Your task to perform on an android device: Go to Google Maps and find directions to Larchmont Manor Park & Beach for this Saturday and save the address as "Escape de ville"
Image 0: 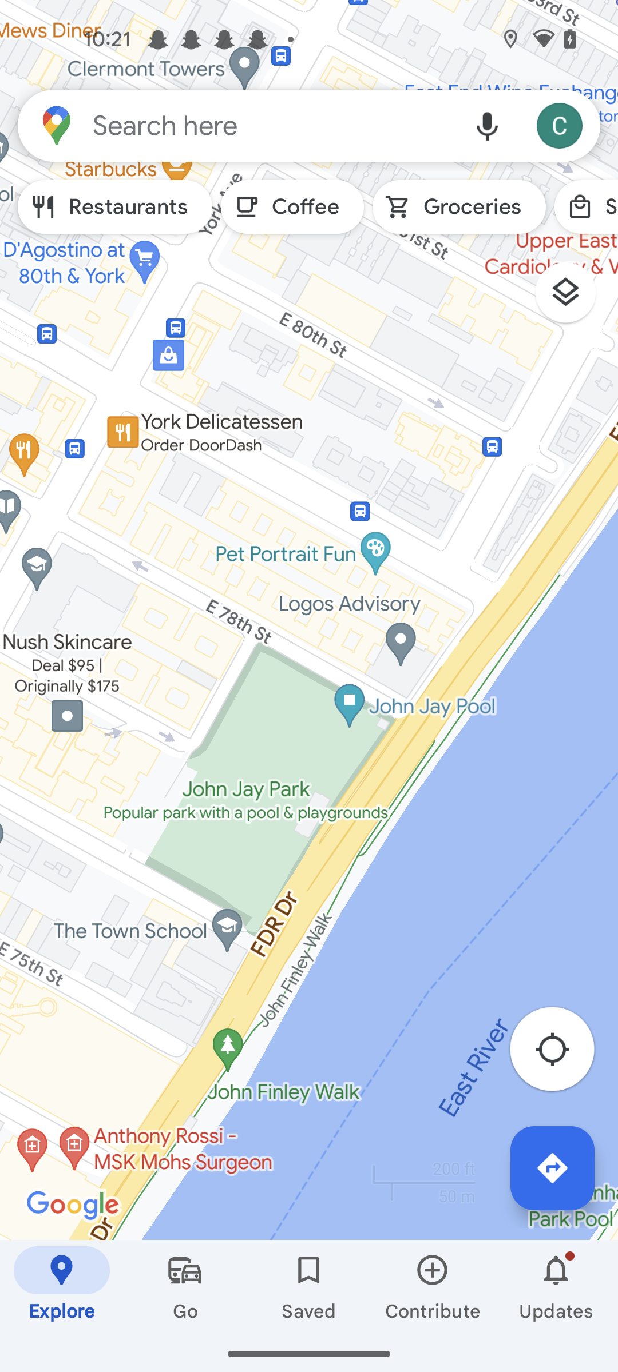
Click on the search bar at the top of the screen 
Step 0: click (272, 125)
Image 1: 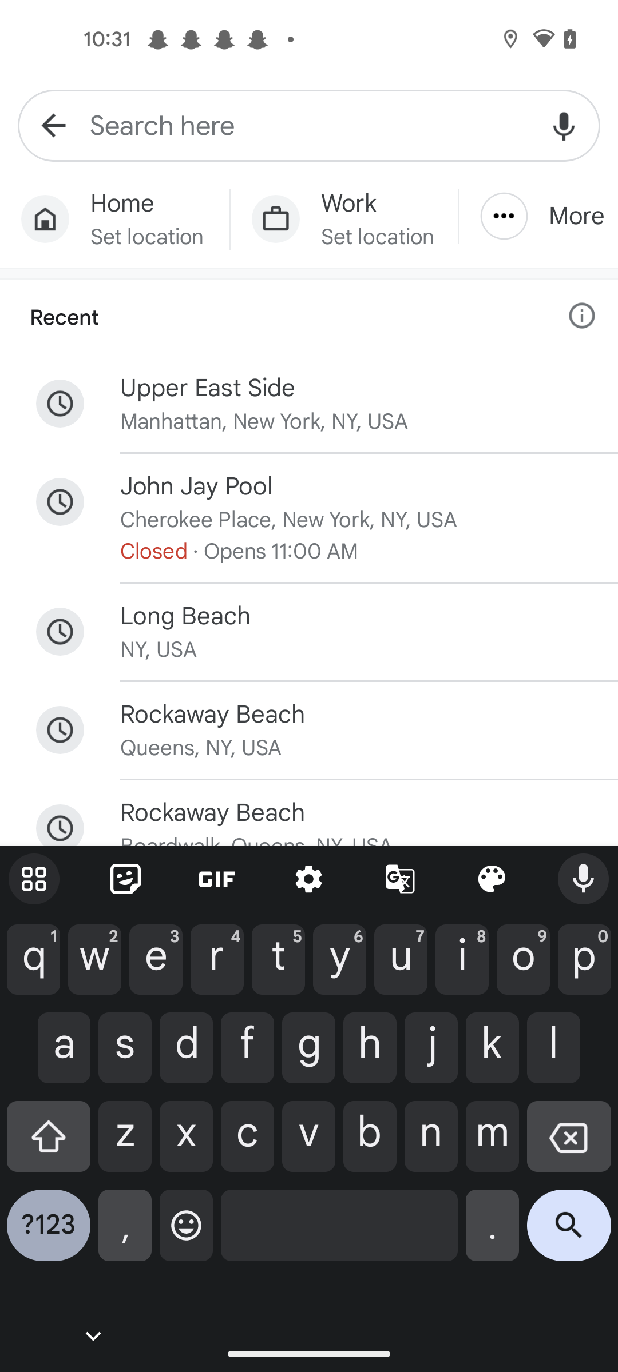
Enter a location as Larchmont Manor Park
Step 1: type "Larchmont Manor Park"
Image 2: 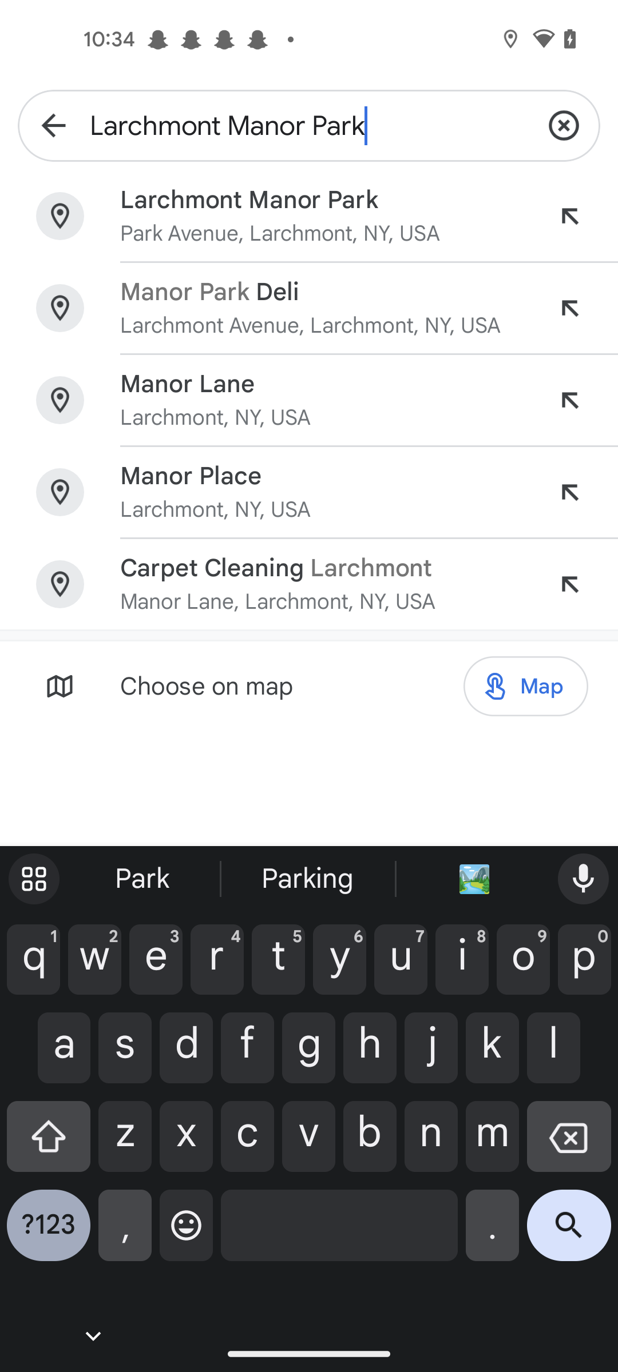
Click on the first result 
Step 2: click (324, 200)
Image 3: 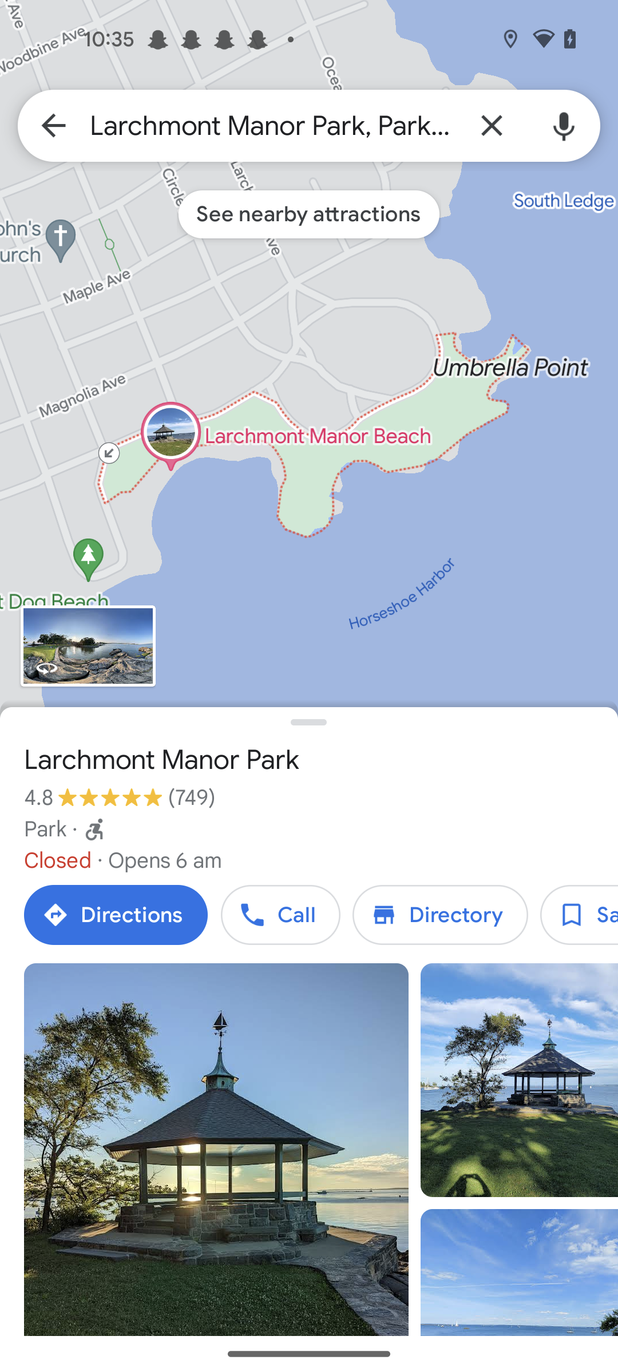
Click on the save icon 
Step 3: click (579, 915)
Image 4: 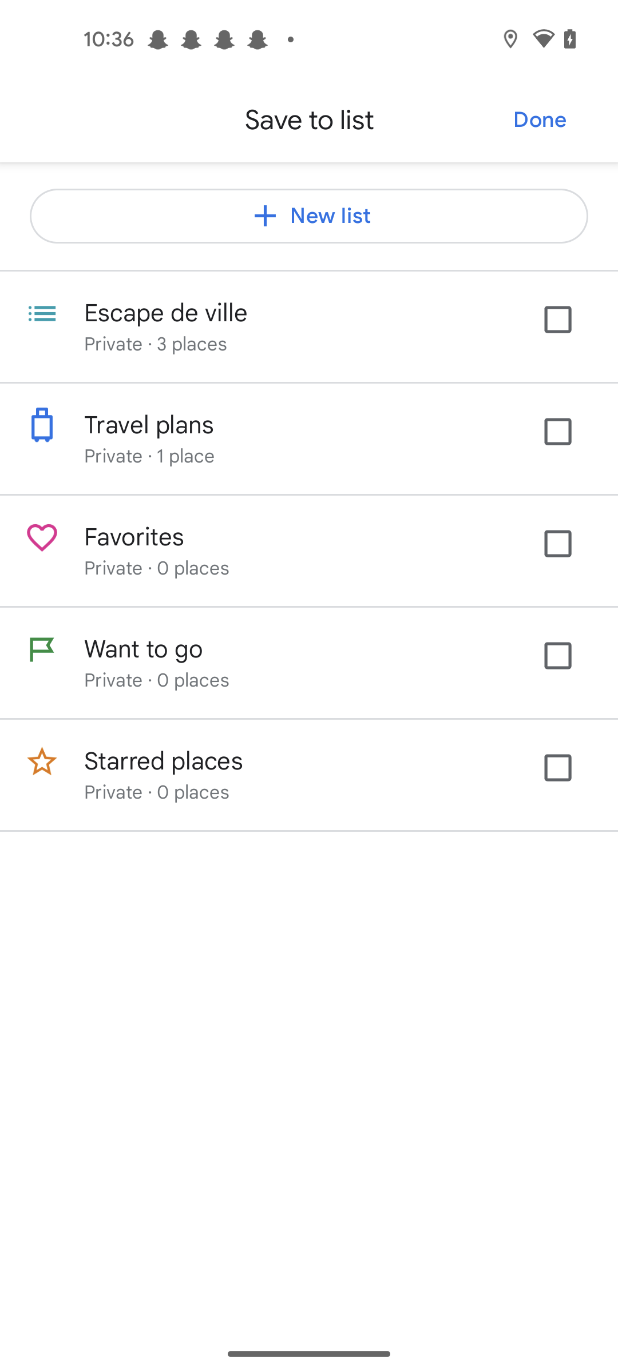
Click on the Escape de ville
Step 4: click (569, 332)
Image 5: 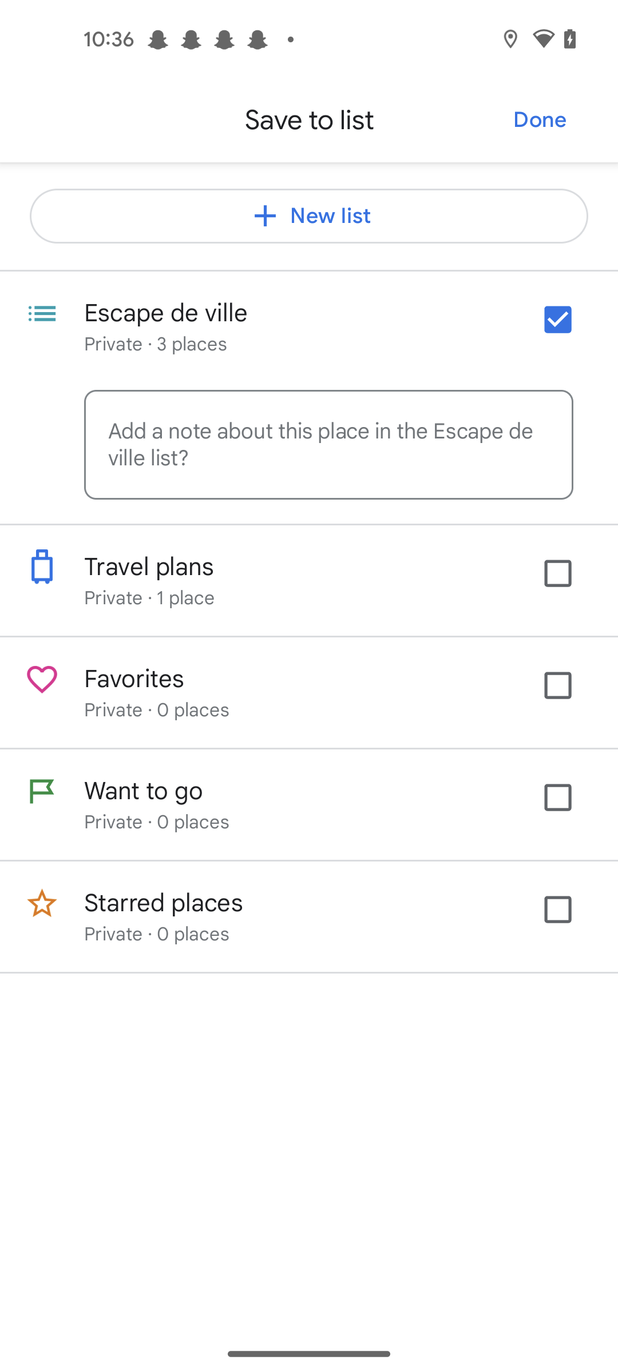
Click on the Done button of the screen 
Step 5: click (540, 120)
Image 6: 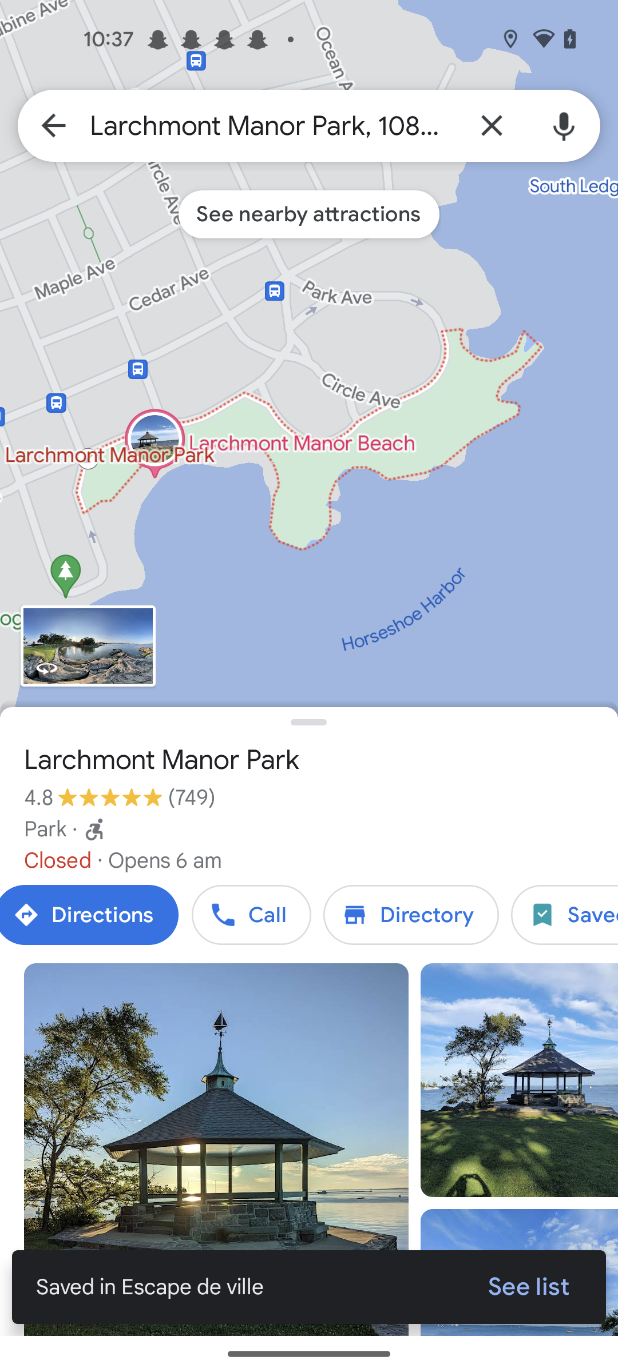
Click on the Directions tab
Step 6: click (89, 915)
Image 7: 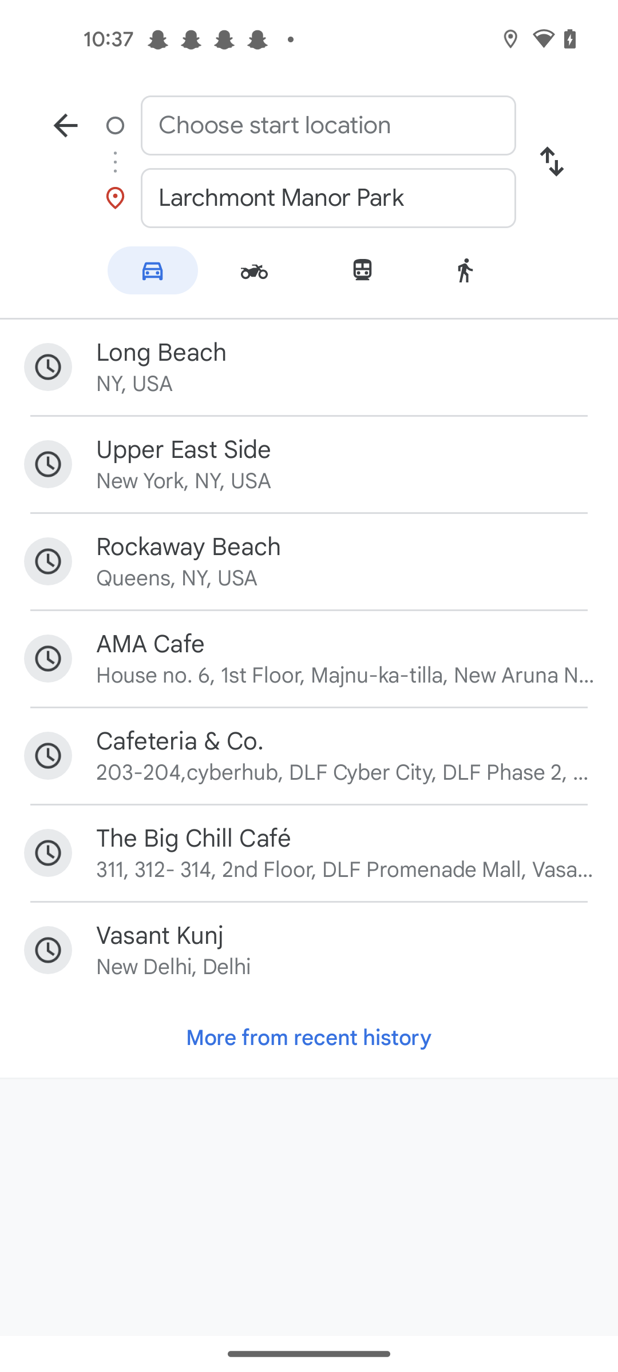
Click on the choose start location tab
Step 7: click (328, 125)
Image 8: 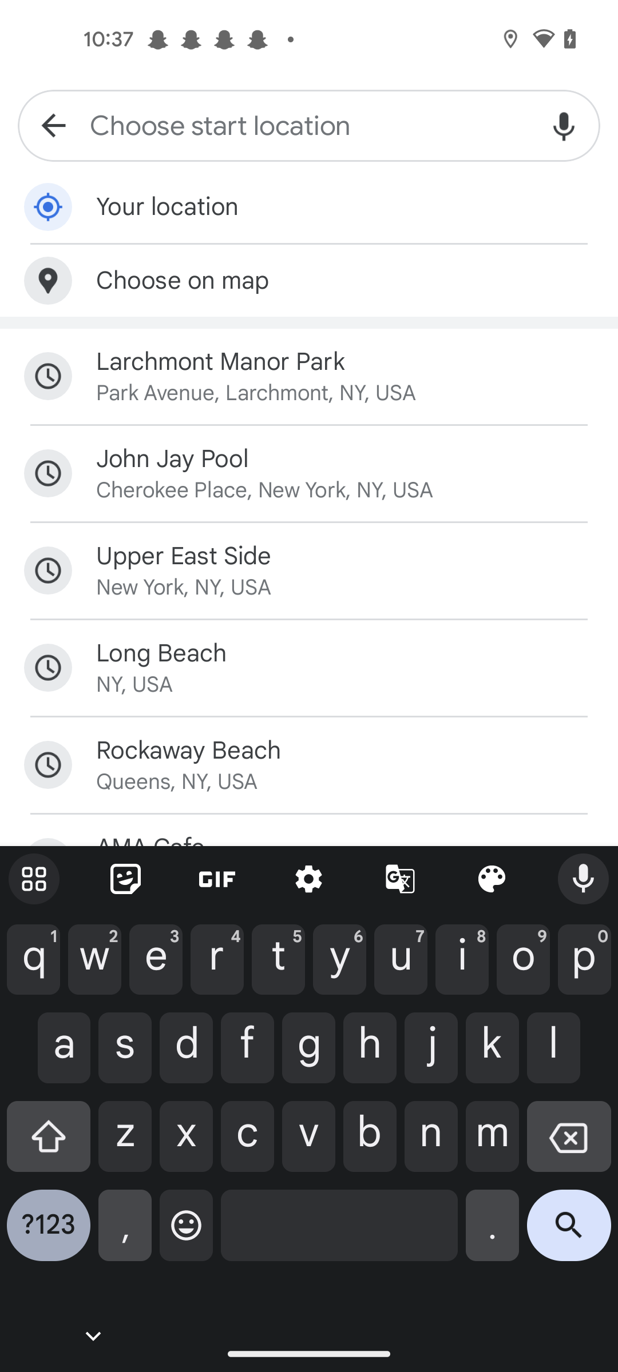
Click on Upper East Side, New York
Step 8: click (345, 556)
Image 9: 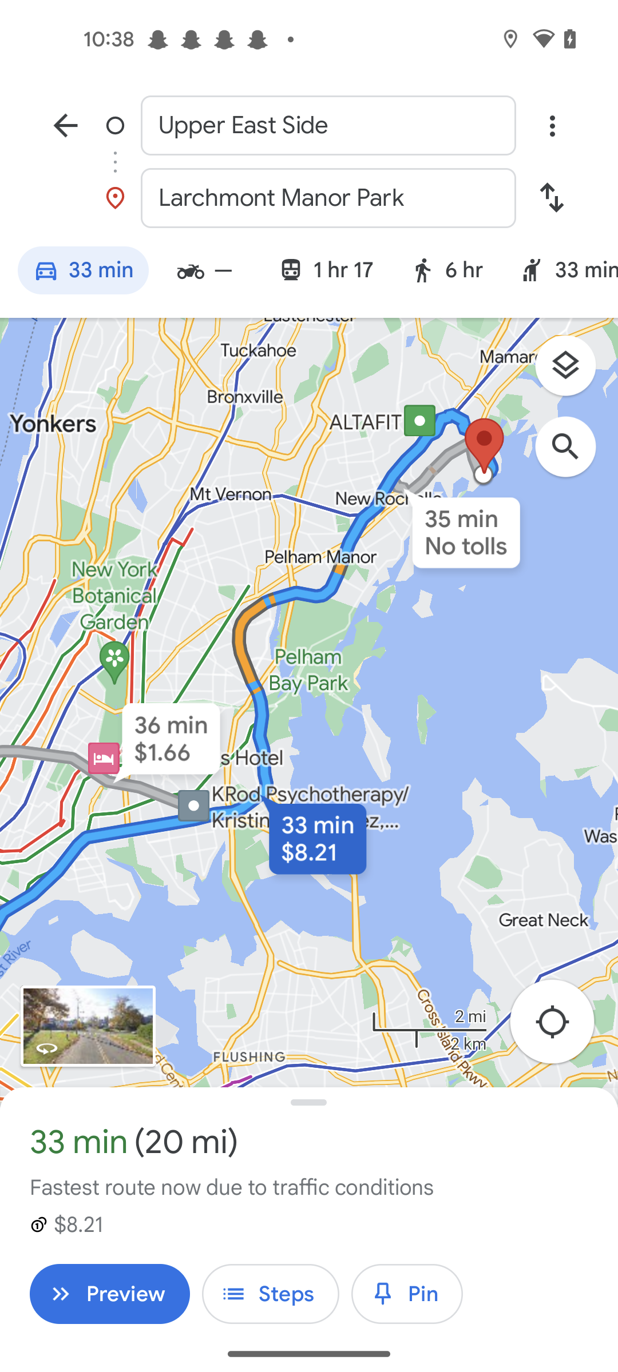
Click on the three dots at the right corner of the screen 
Step 9: click (552, 125)
Image 11: 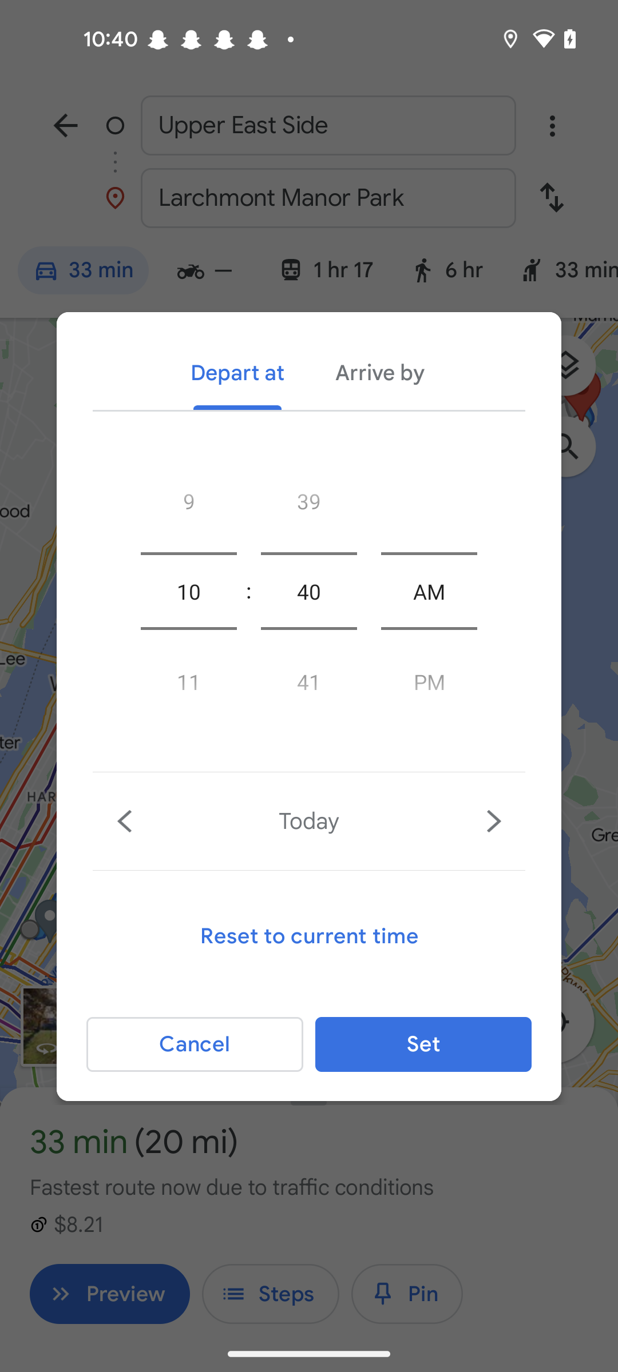
Click on the v fordward icon for set saturday 
Step 11: click (489, 821)
Image 12: 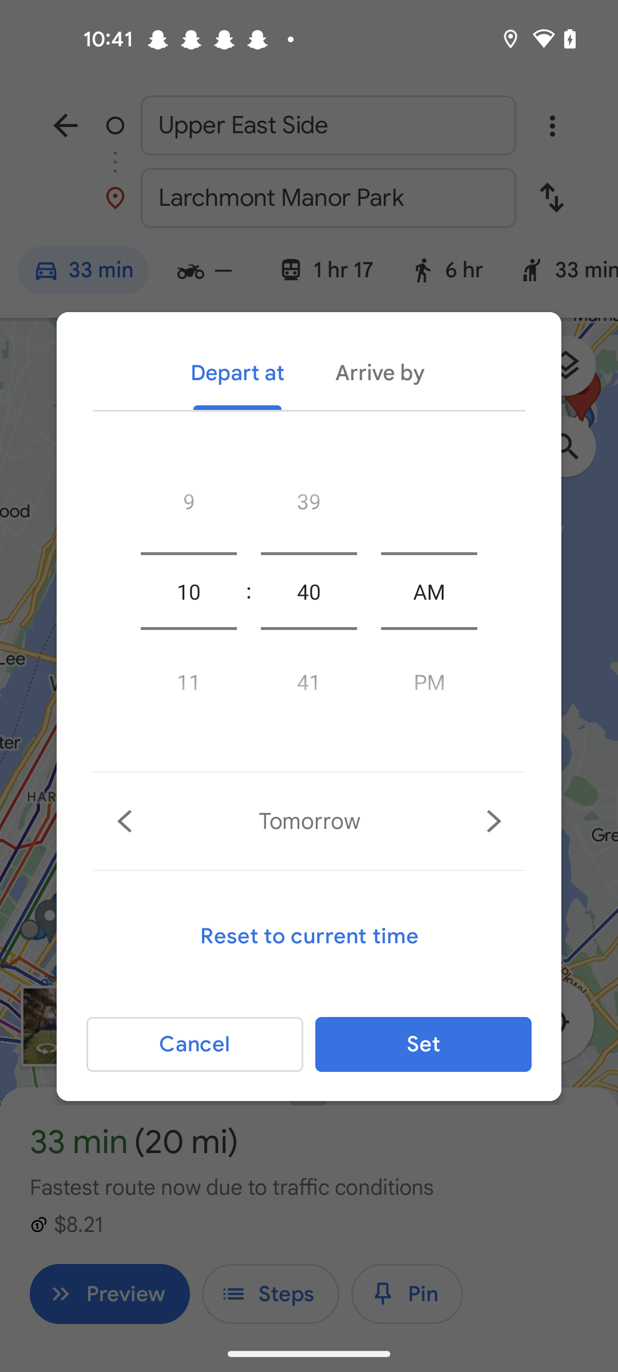
Click on the v fordward icon for set saturday 
Step 12: click (489, 821)
Image 13: 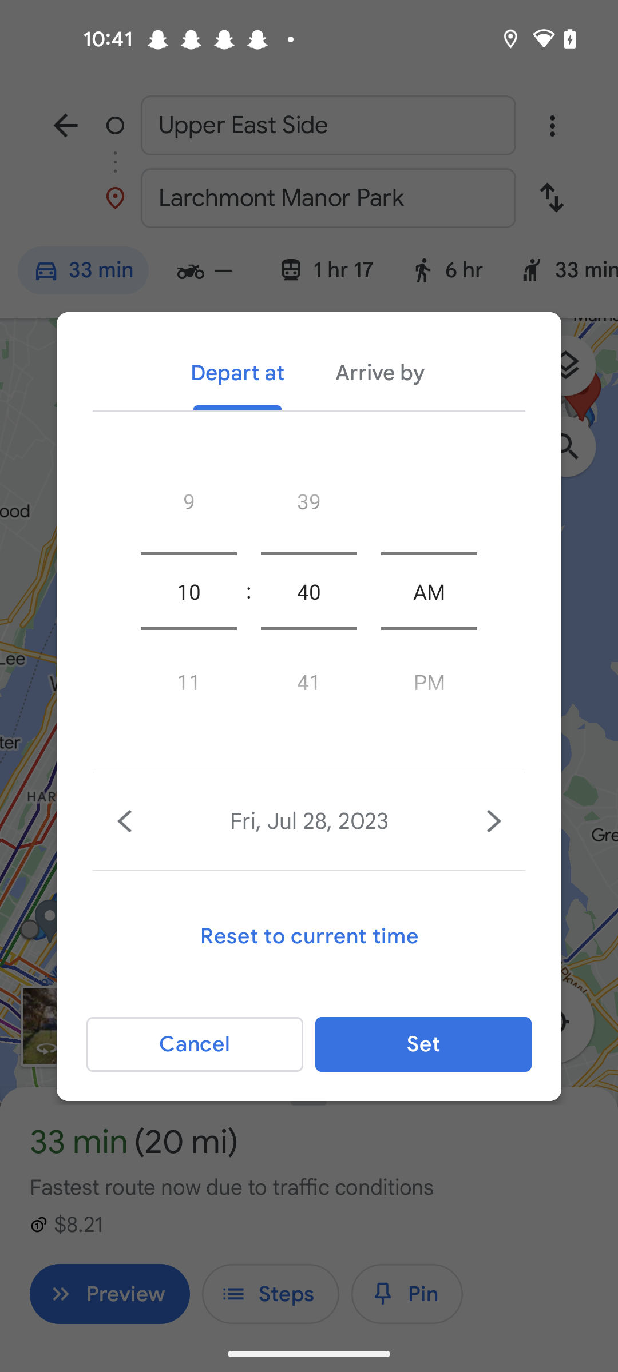
Click on the v fordward icon for set saturday 
Step 13: click (489, 821)